Your task to perform on an android device: Add a contact with phone number +1 0023-67-4567 and first name set as Thomas from YMCA
Image 0: 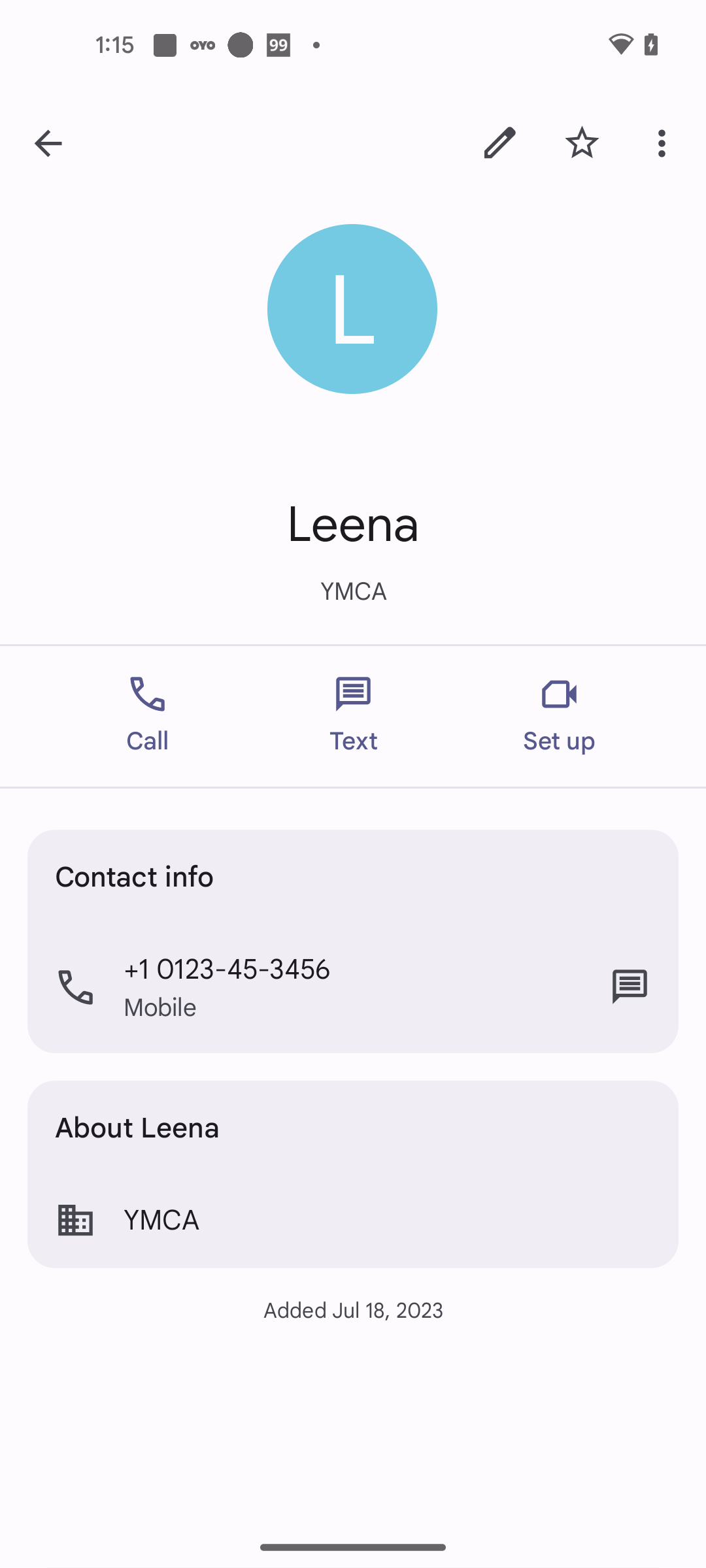
Go back to the previous page
Step 0: press back button
Image 2: 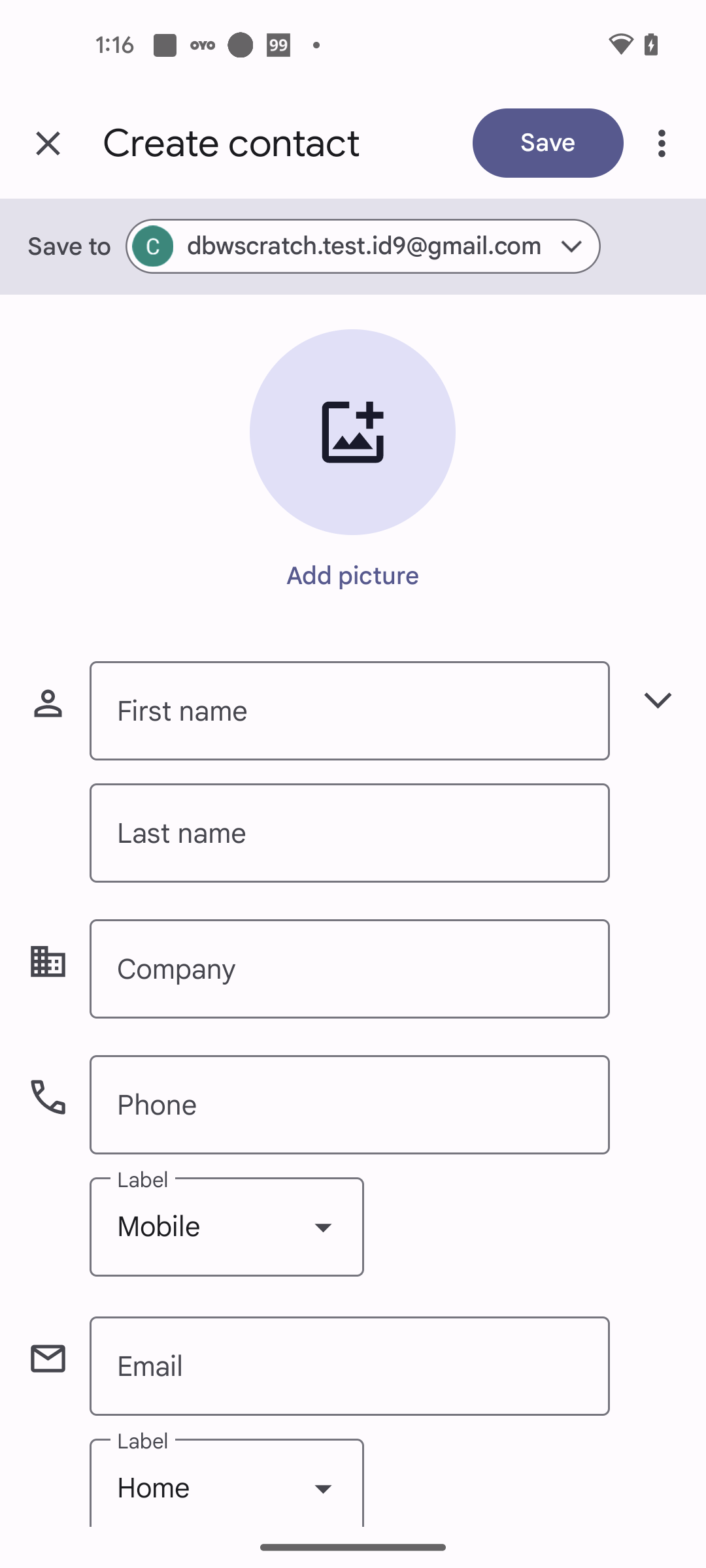
Click on the First name text bar
Step 2: click (349, 710)
Image 3: 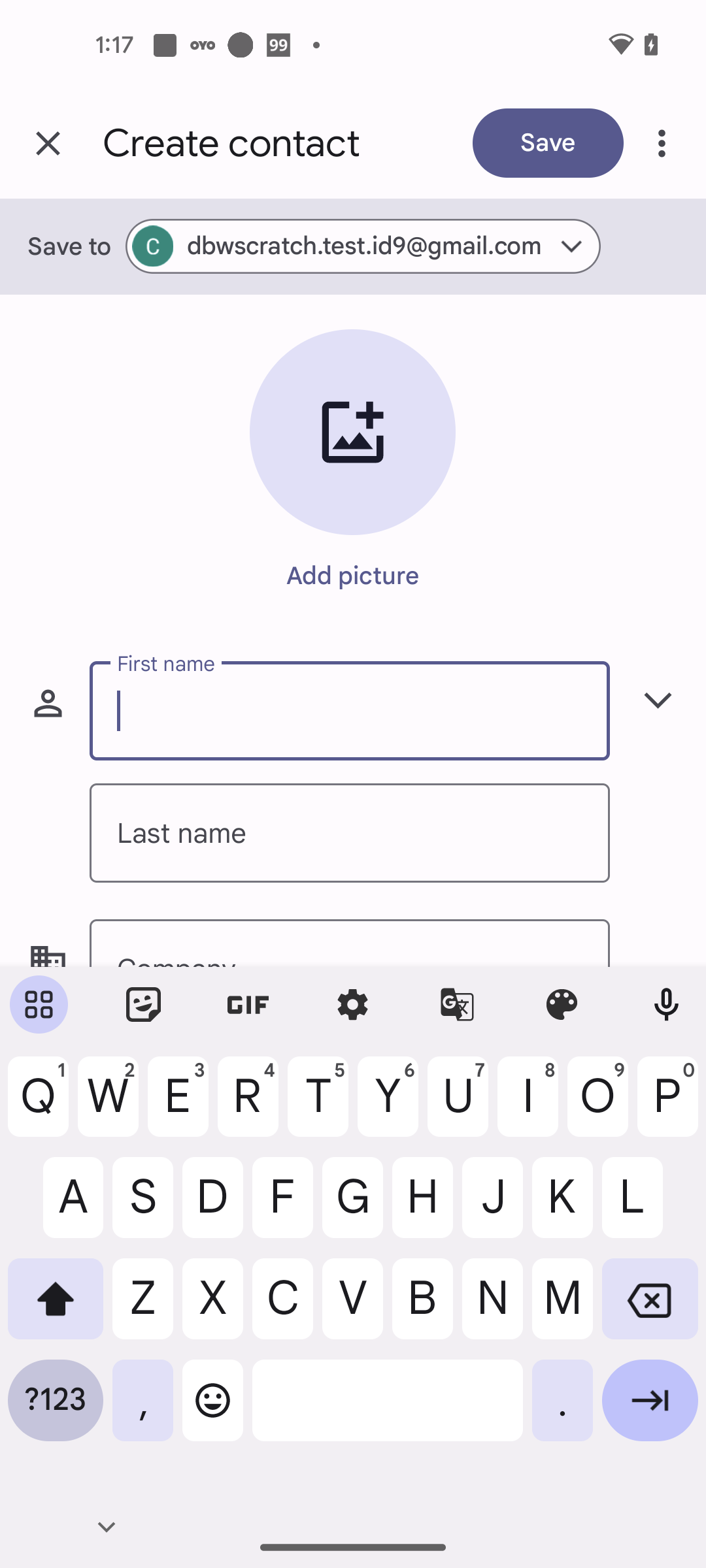
Enter the First name as Thomas
Step 3: type "Thomas"
Image 4: 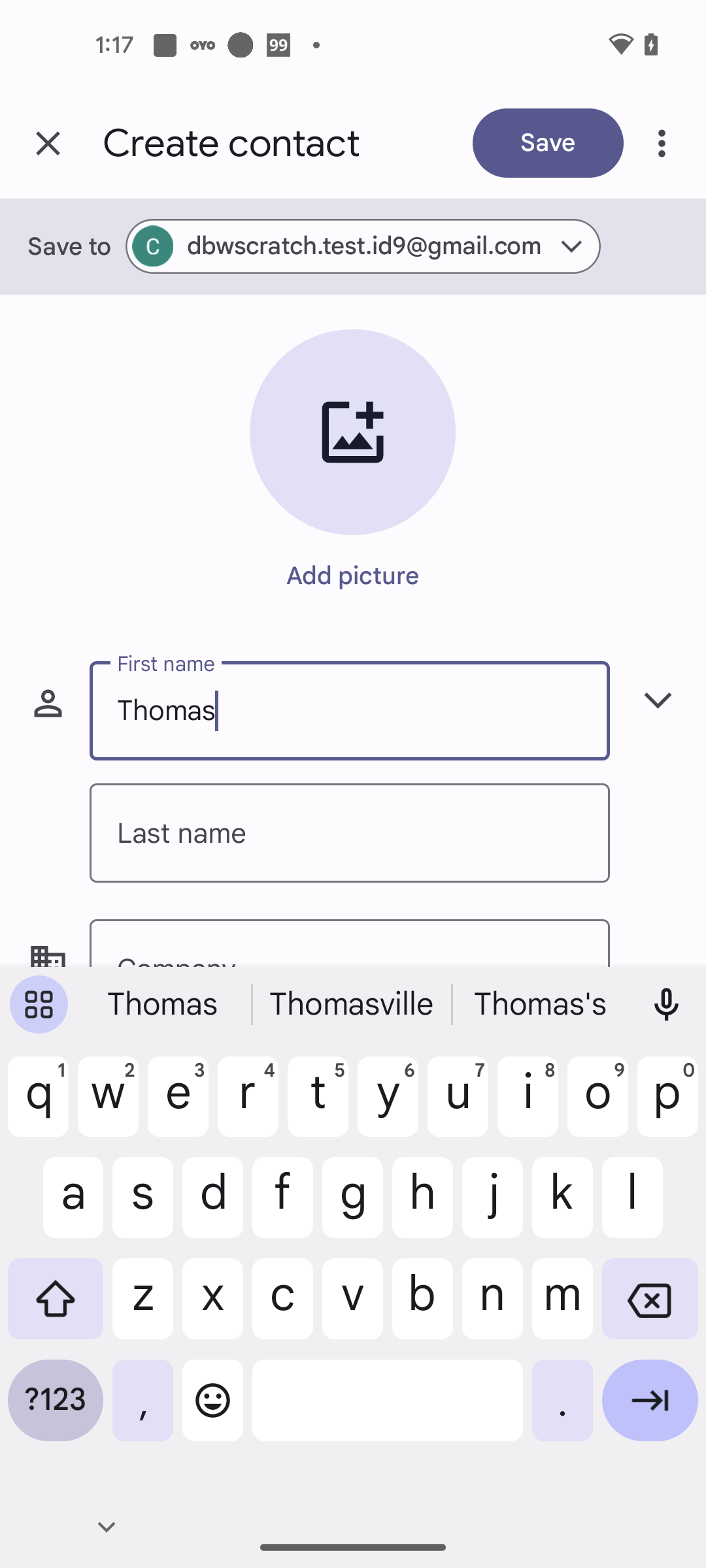
Swipe up to fill more details
Step 4: scroll down
Image 5: 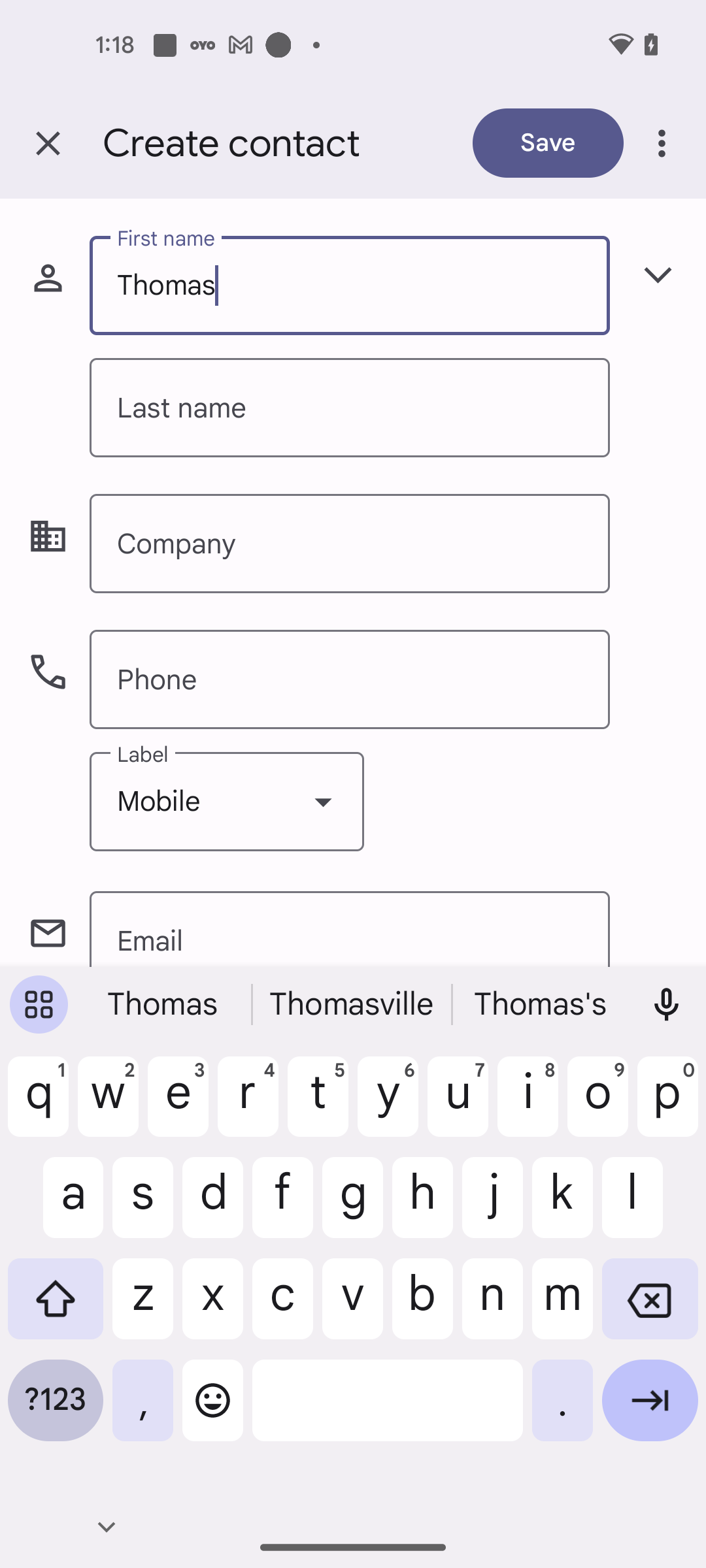
Click on the Company text bar
Step 5: click (349, 543)
Image 6: 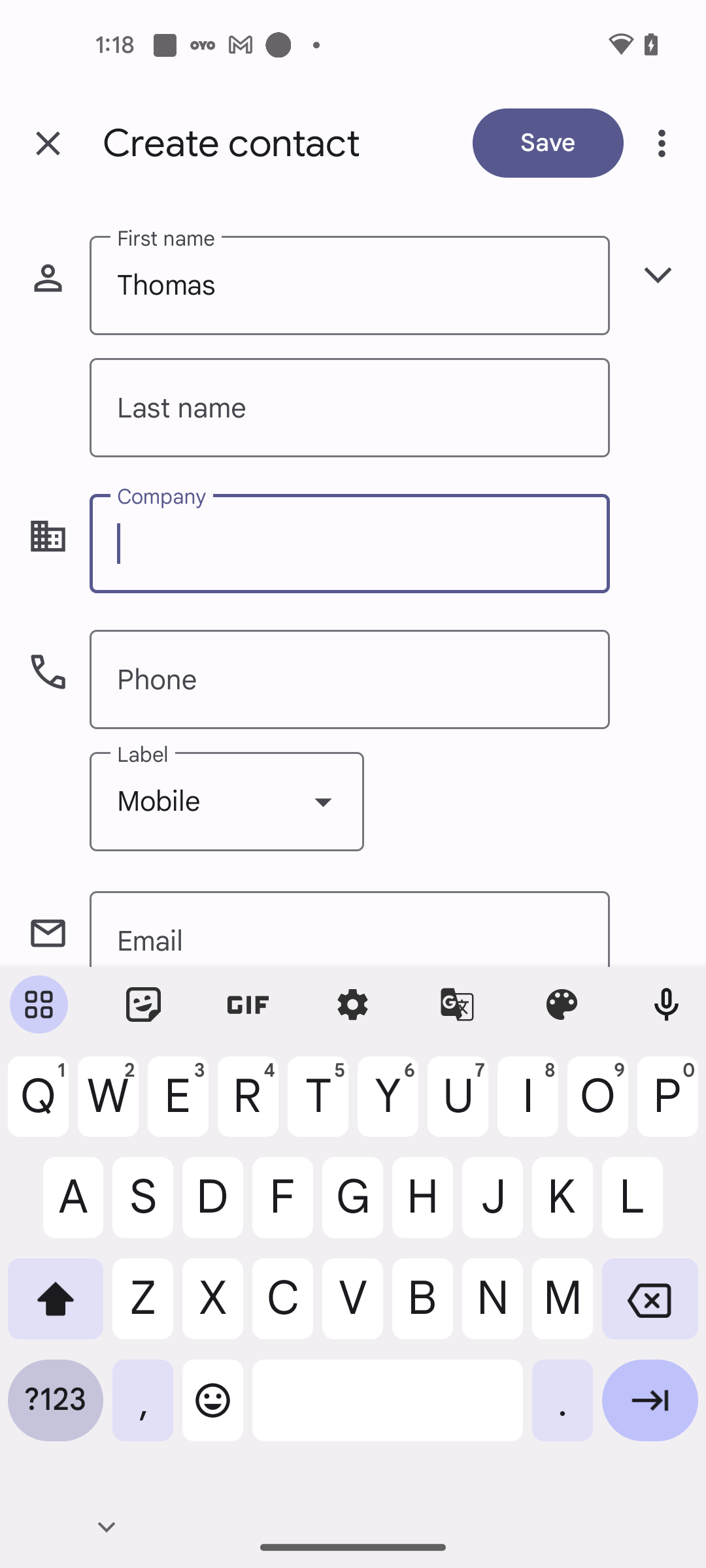
Enter the Company name as YMCA
Step 6: type "YMCA"
Image 7: 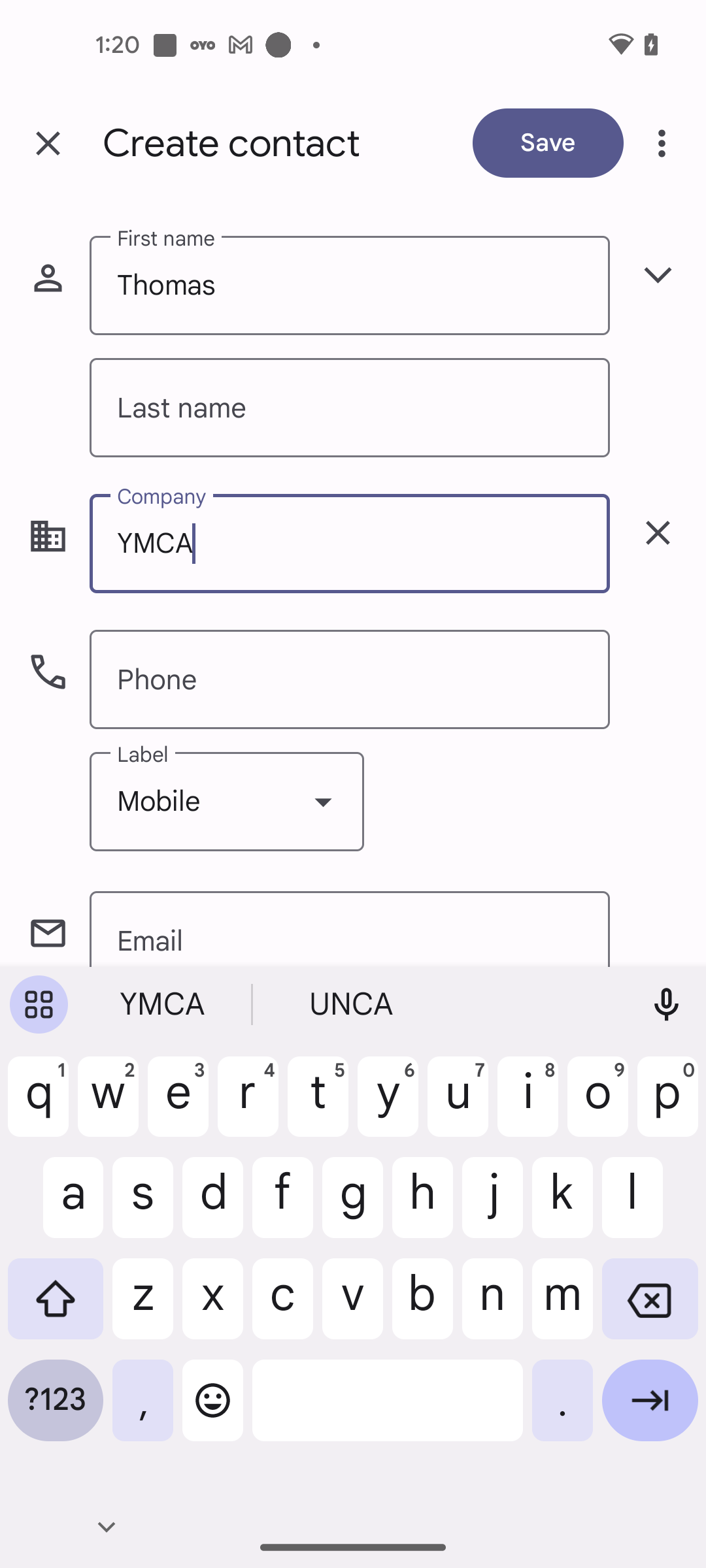
Click on the Phone text bar
Step 7: click (349, 679)
Image 8: 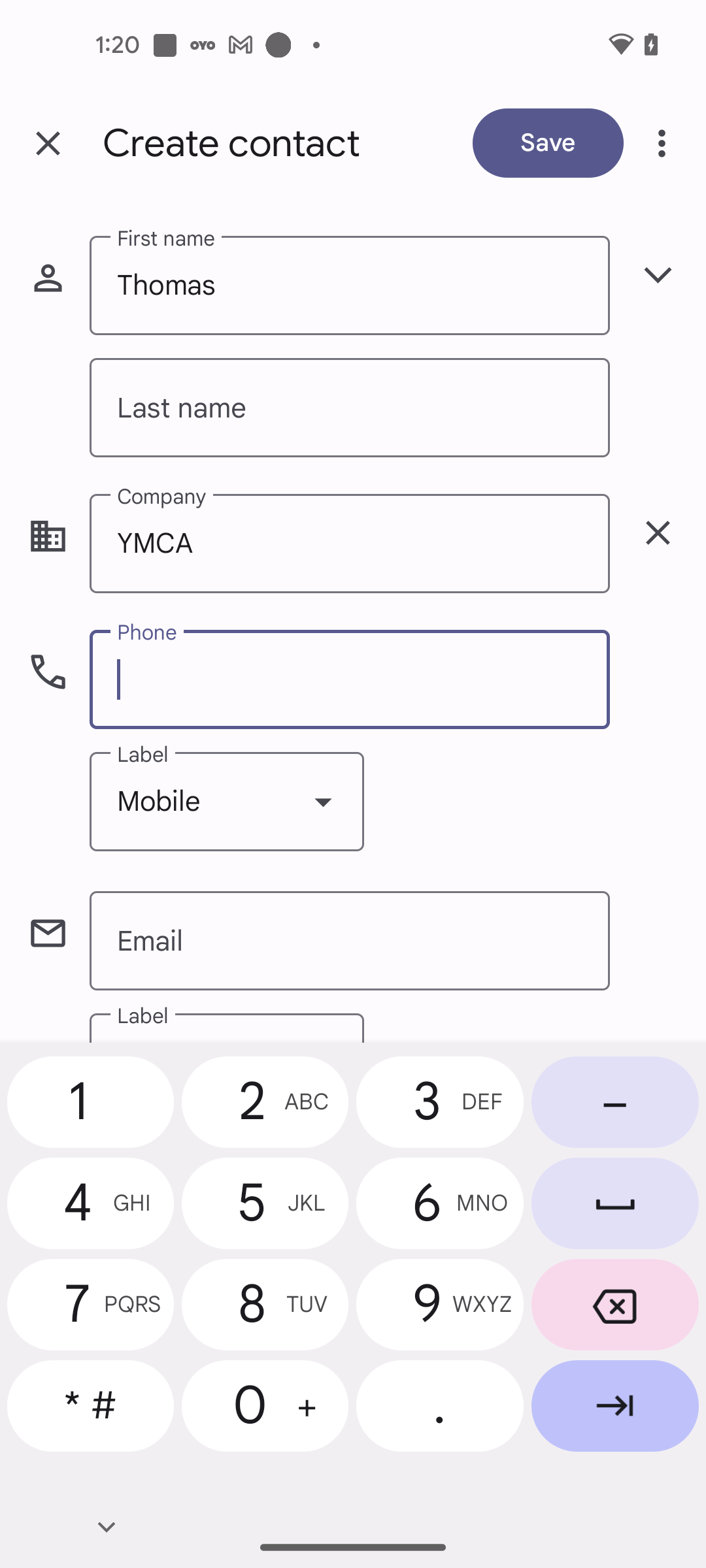
Enter the phone number as +1 0023-67-4567
Step 8: type "+1 0023-67-4567"
Image 9: 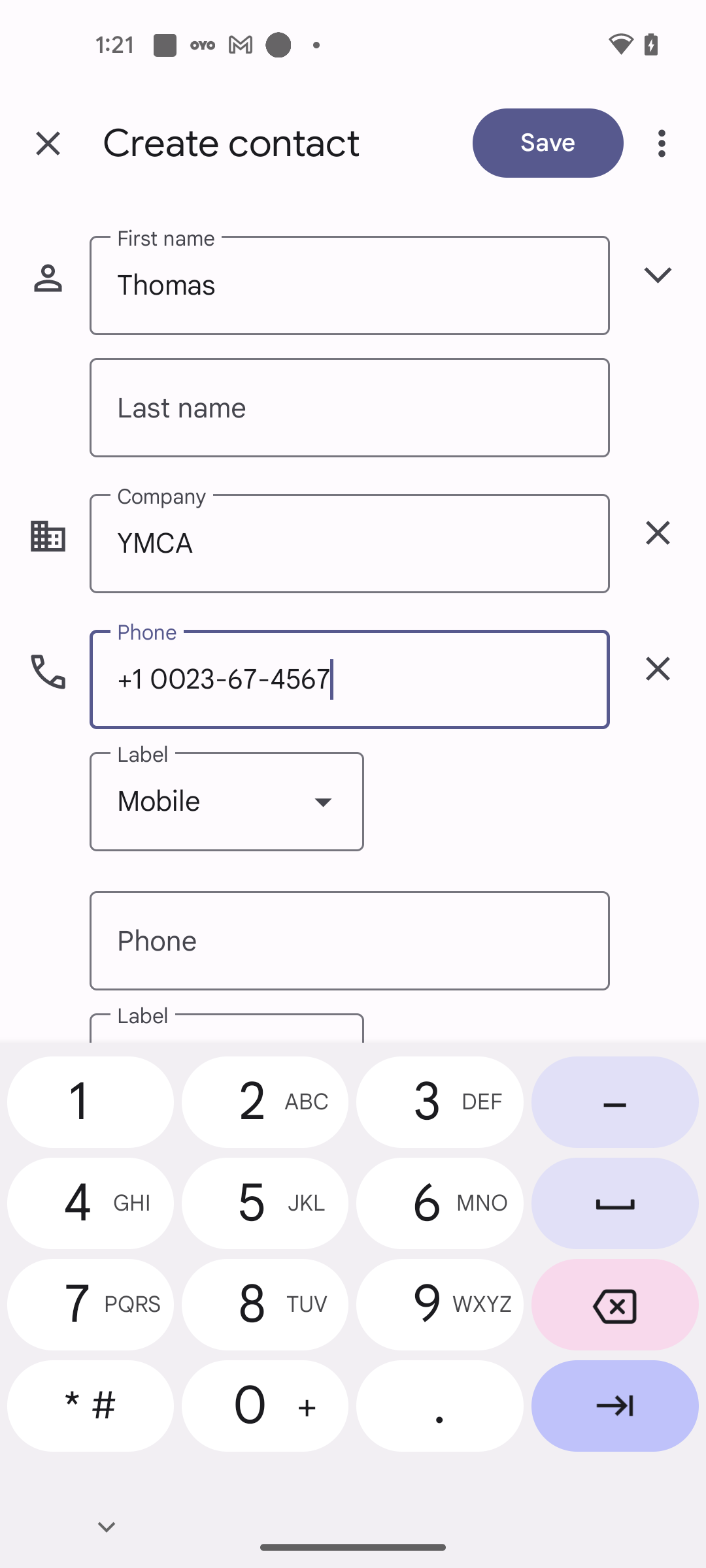
Click on the save button at the top right corner of the screen
Step 9: click (548, 142)